Your task to perform on an android device: Open the Bigbasket app and view all the products added to your cart then view the total price.
Image 0: 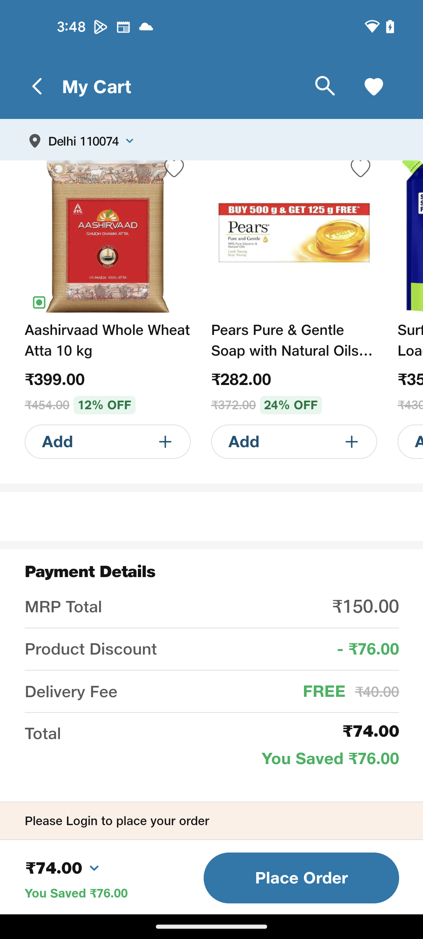
Open Bigbasket app
Step 0: open app "bigbasket"
Image 1: 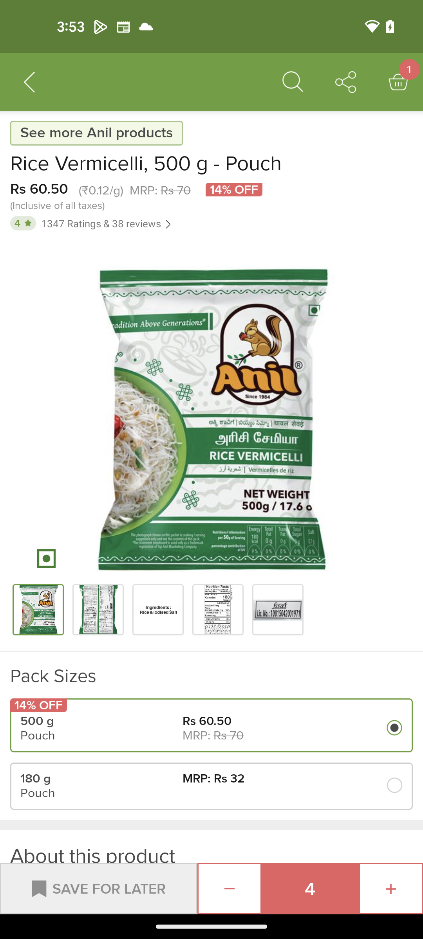
Click on the cart icon at the right top corner of the screen
Step 1: click (398, 81)